Your task to perform on an android device: Open the TickTick app and export the wedding plan task in task format.
Image 0: 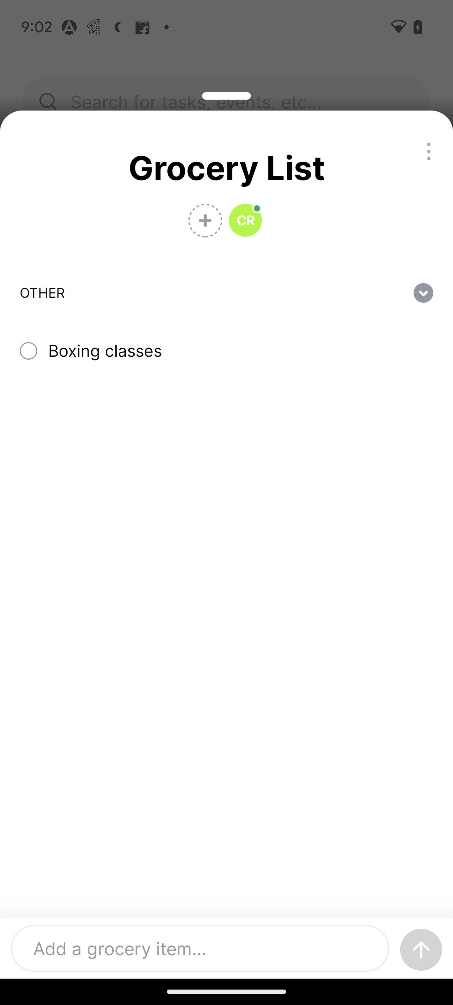
open the TickTick app
Step 0: open app "TickTick"
Image 1: 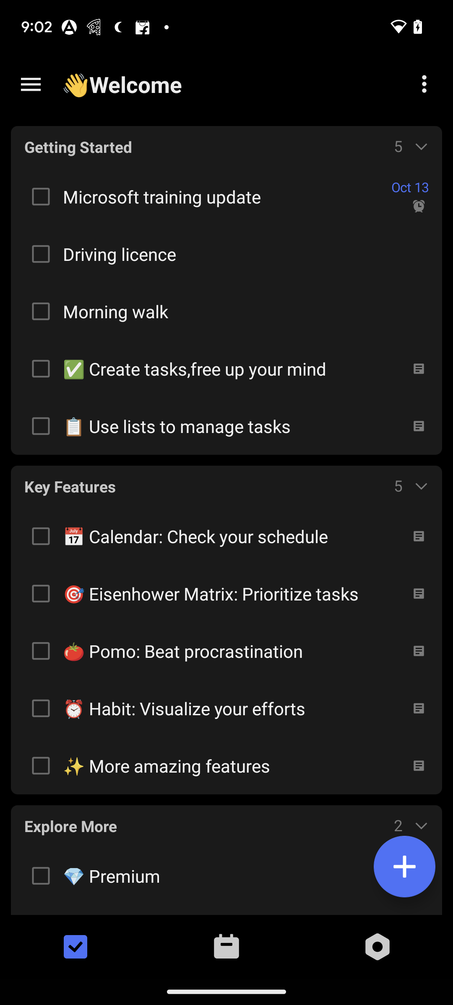
go to the three lines at the top left corner of the screen 
Step 1: click (30, 84)
Image 2: 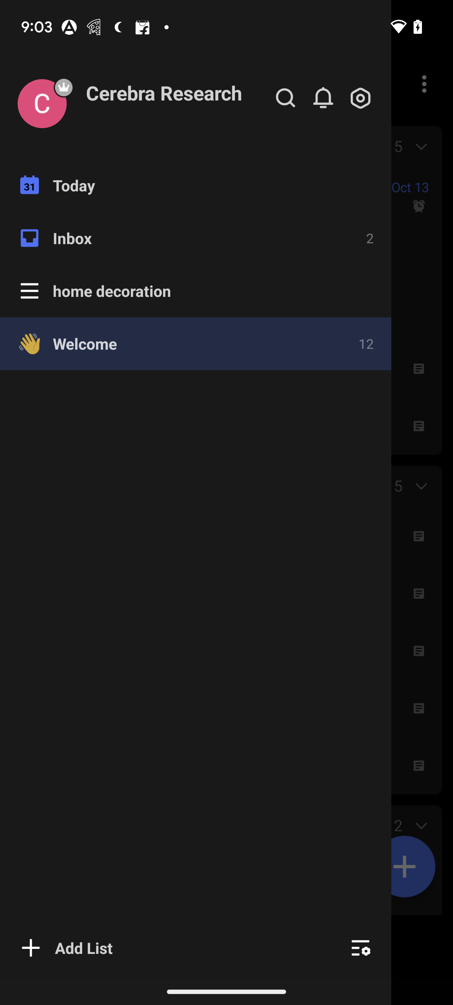
go to the inbox section 
Step 2: click (200, 238)
Image 4: 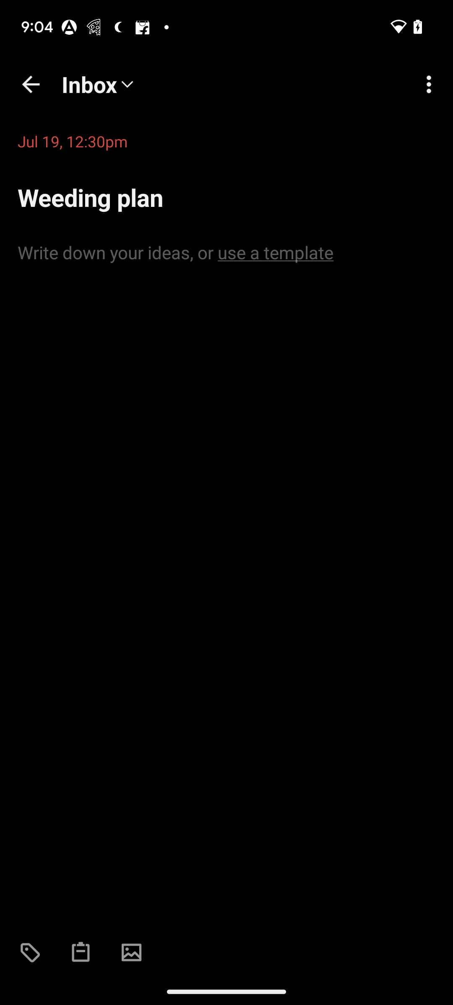
click on the three dots at the top right corner of the screen
Step 4: click (424, 84)
Image 5: 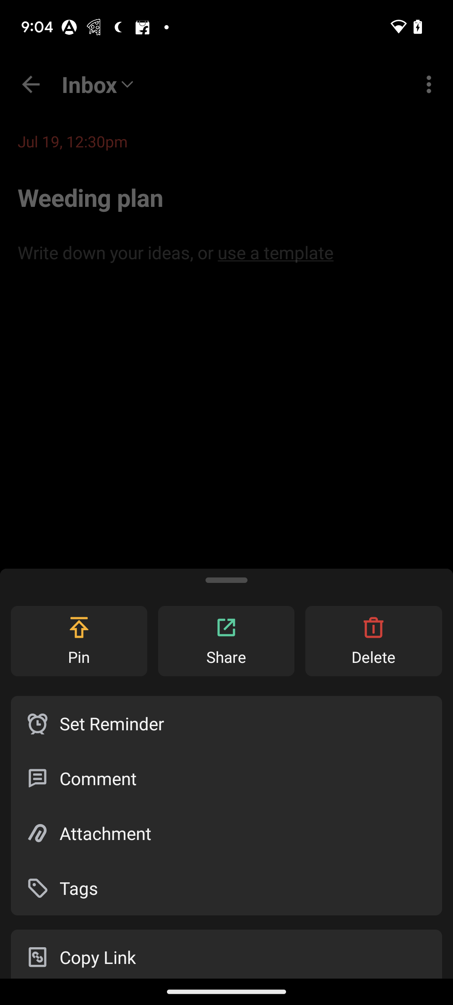
swipe up to view the more option
Step 5: scroll down
Image 6: 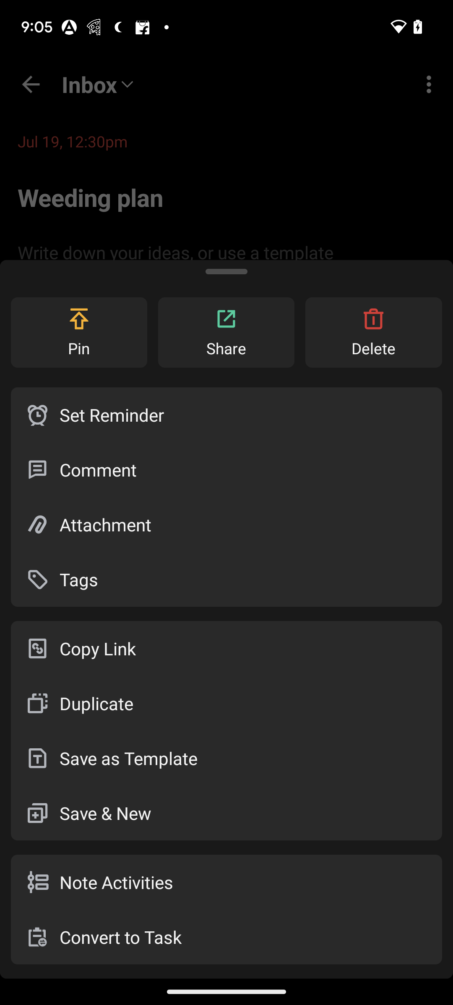
tap on the convert to task icon 
Step 6: click (121, 937)